Your task to perform on an android device:  I want to get the bus direction from Groningen Netherlands to Amsterdam Centraal
Image 0: 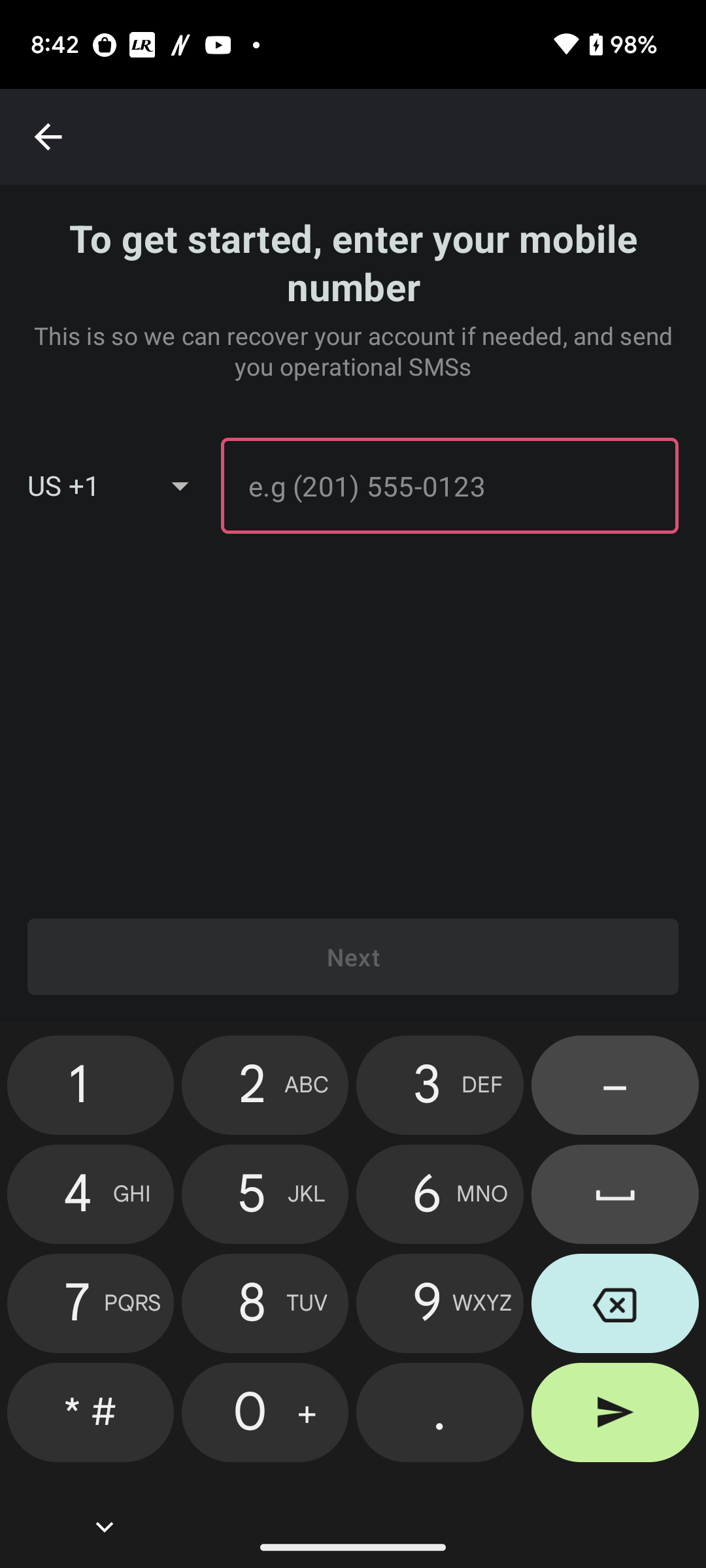
Click on the left arrow
Step 0: click (48, 137)
Image 1: 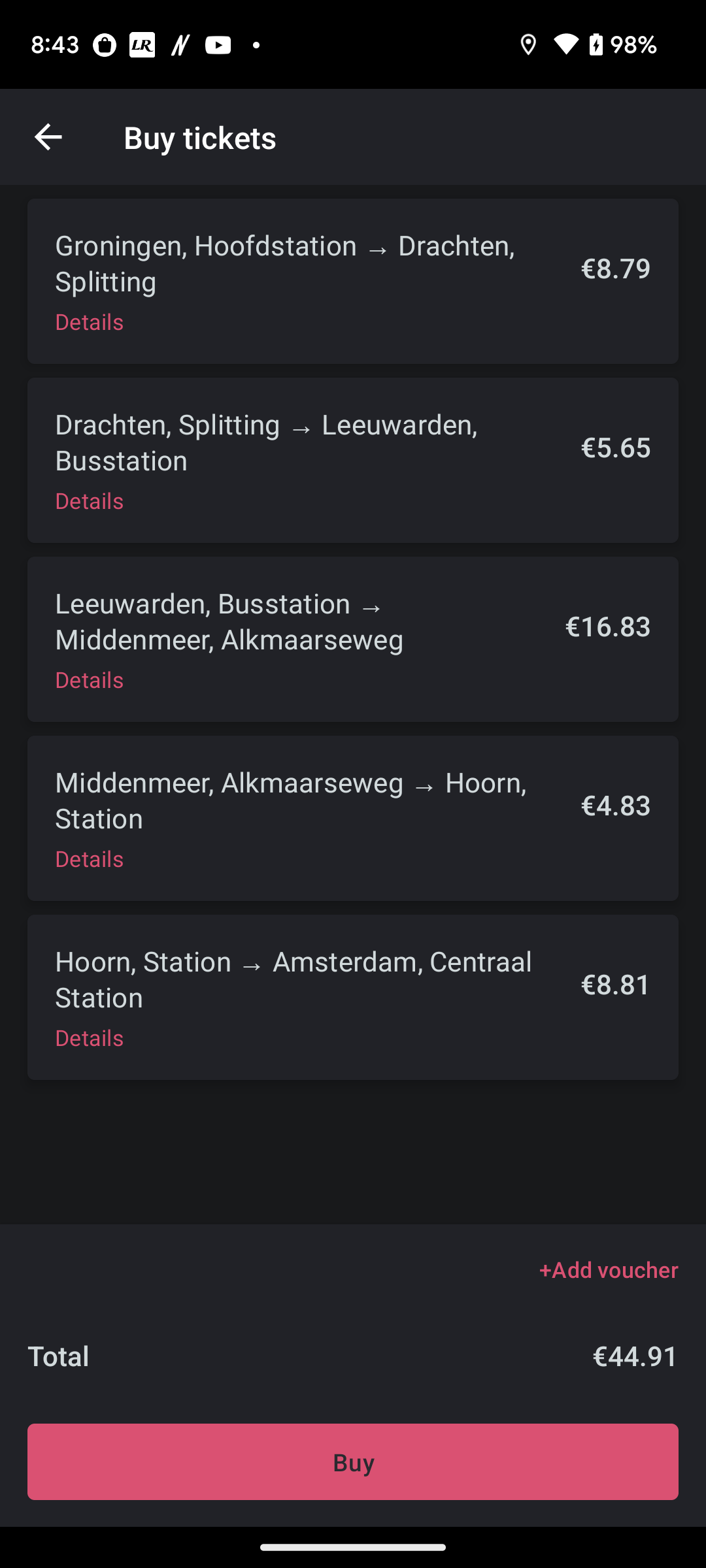
Go back to the booking screen
Step 1: press back button
Image 2: 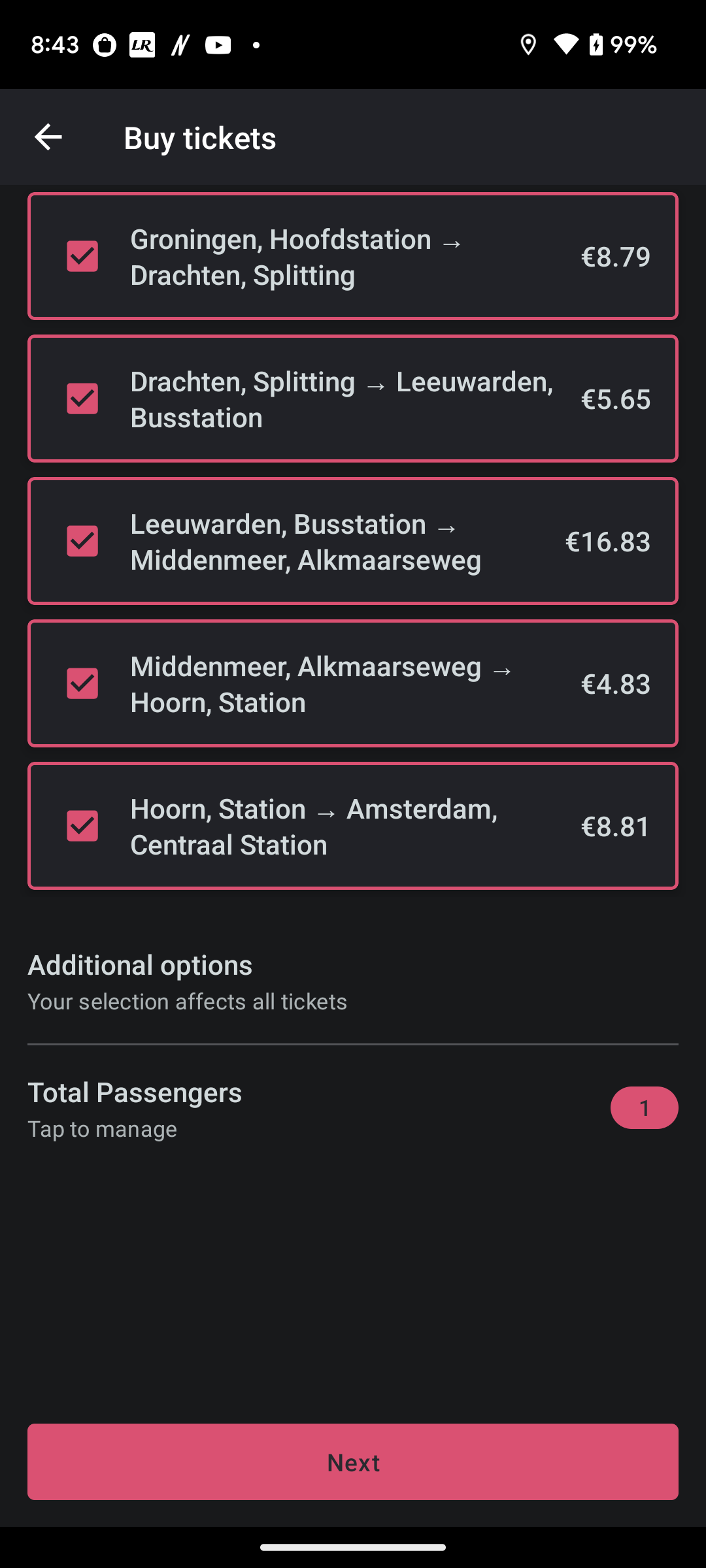
Go back to the booking screen
Step 2: press back button
Image 3: 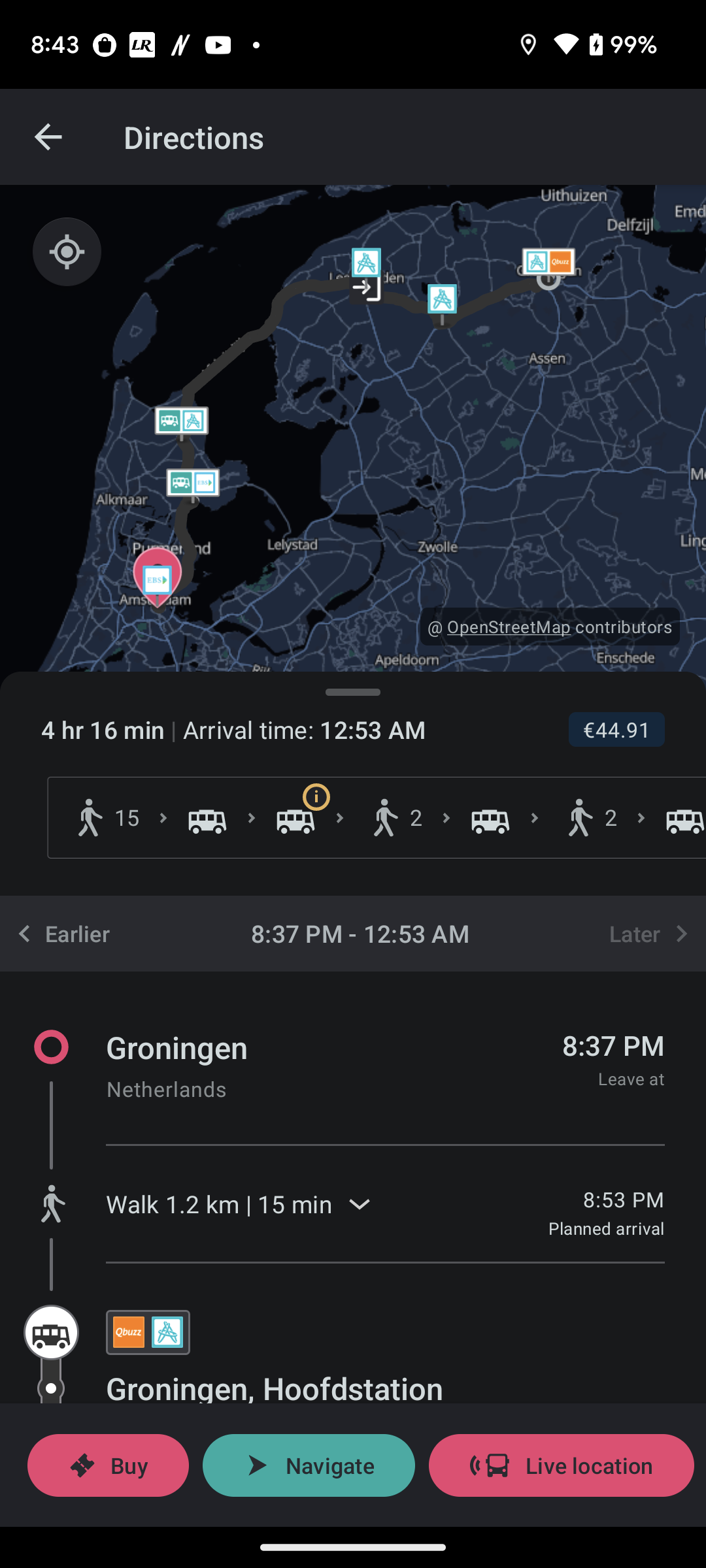
Go back to the booking screen
Step 3: wait